Your task to perform on an android device: I'd want to view my Earn awards on the Duolingo app since I'm fascinated by the idea that I've won some rewards while learning the language.
Image 0: 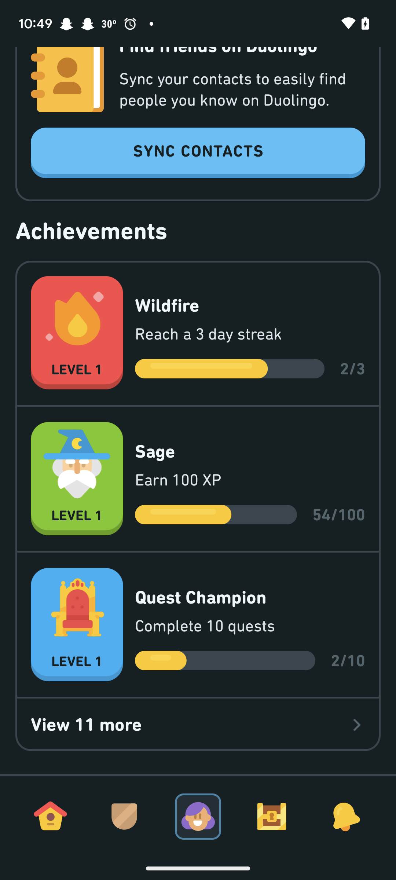
Click on the home icon at the bottom of the screen
Step 0: click (50, 816)
Image 1: 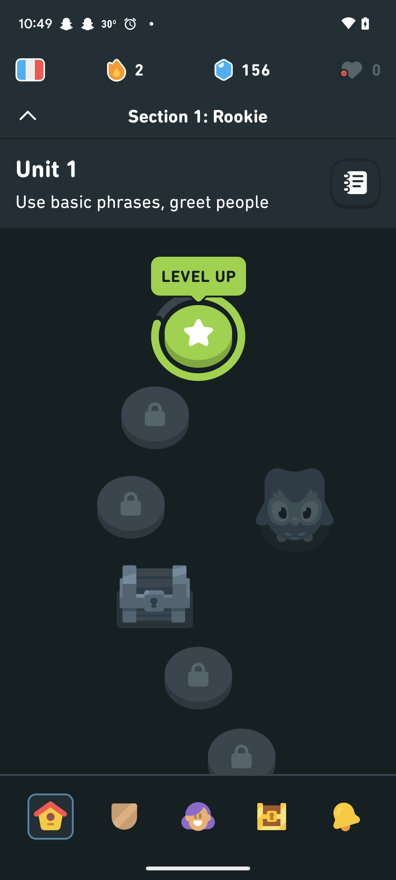
Click on the "156"  
Step 1: click (241, 70)
Image 2: 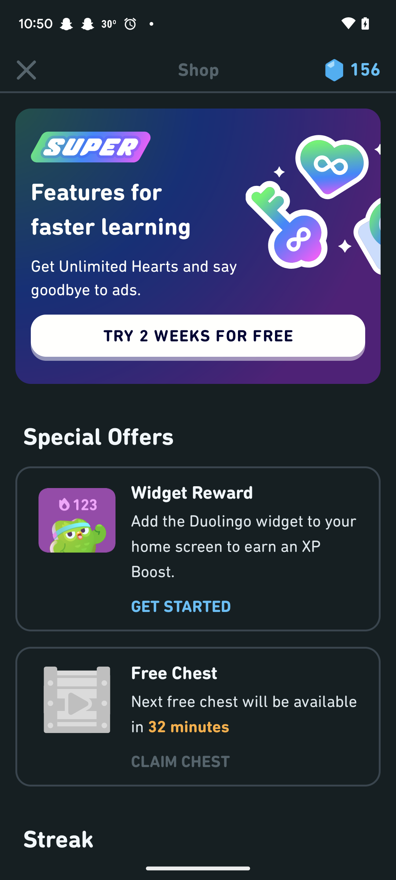
Click on the get started
Step 2: click (181, 606)
Image 3: 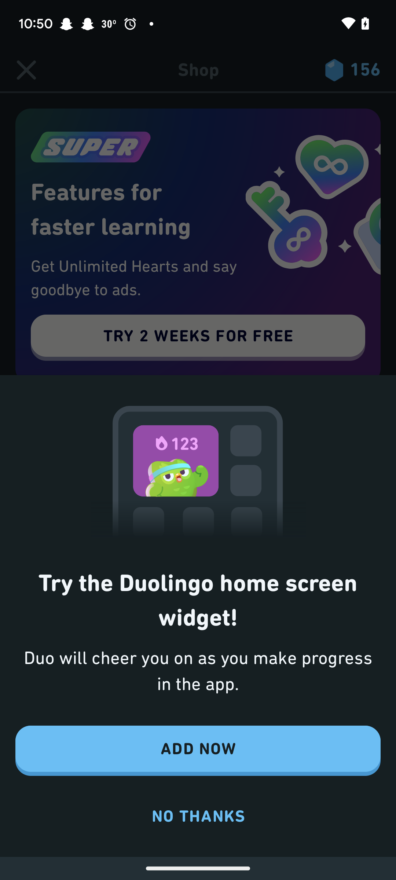
Click on the add now button
Step 3: click (198, 751)
Image 4: 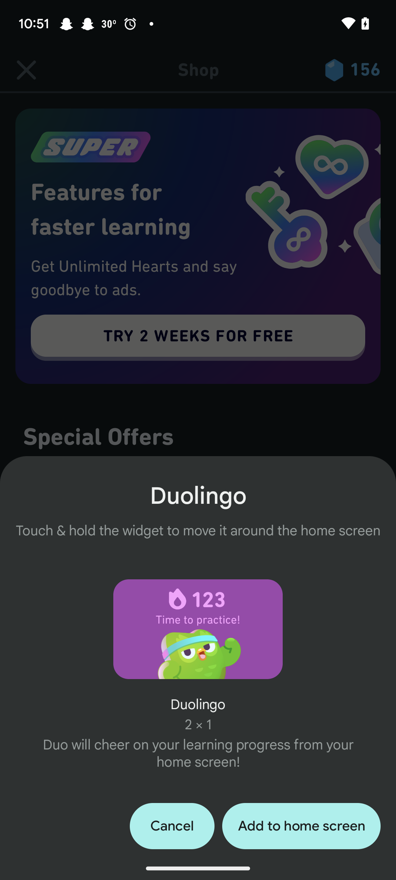
Click on the add to home screen button
Step 4: click (301, 826)
Image 5: 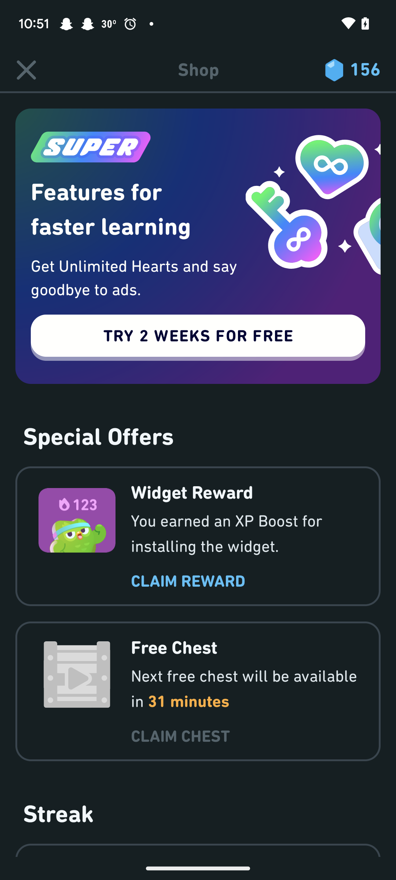
Click on the claim reward
Step 5: click (188, 581)
Image 6: 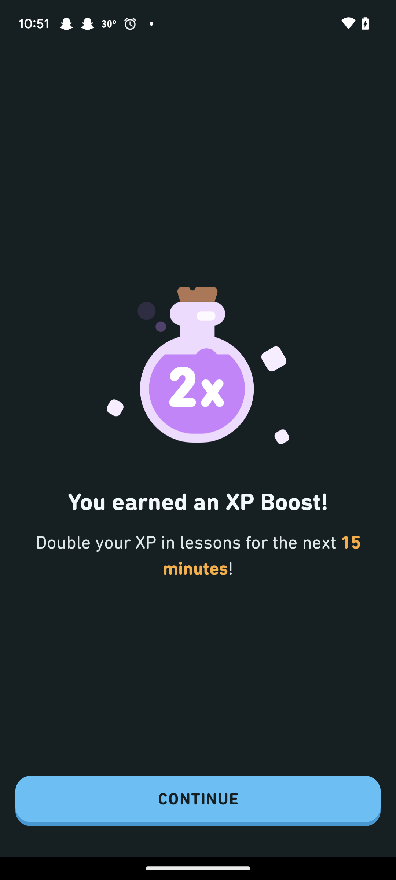
Click on the continue button
Step 6: click (198, 801)